Your task to perform on an android device: It's being cold days , and my wife has not been left with jackets, and she always liked two-sided double jackets. Search for two-sided jackets in the Zara app.
Image 1: 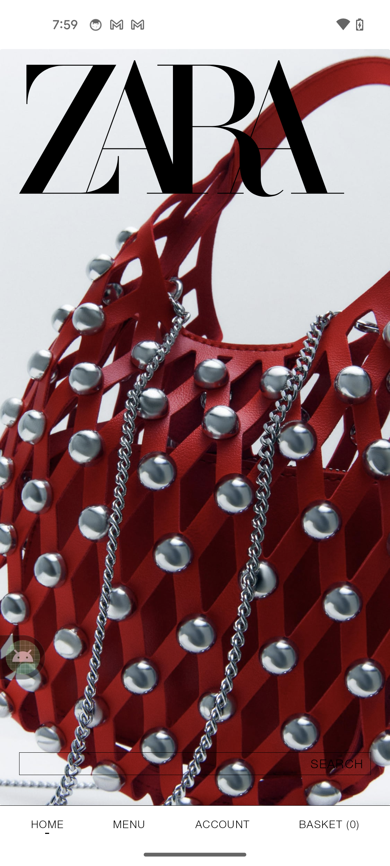
Open the Zara app
Step 1: wait
Image 2: 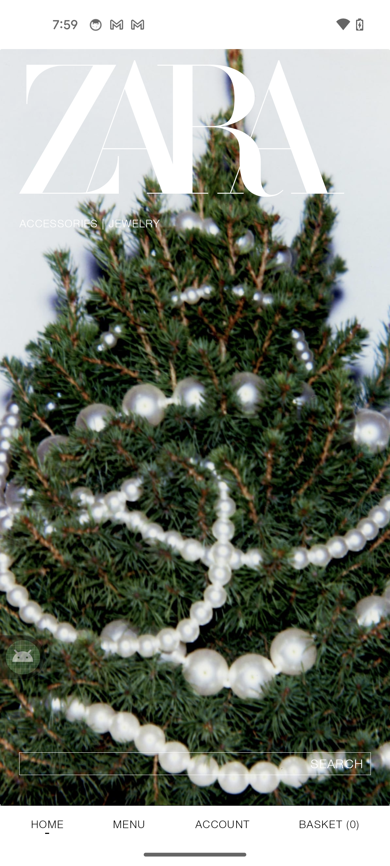
Go to the search bar at the bottom of the screen
Step 2: click (195, 764)
Image 3: 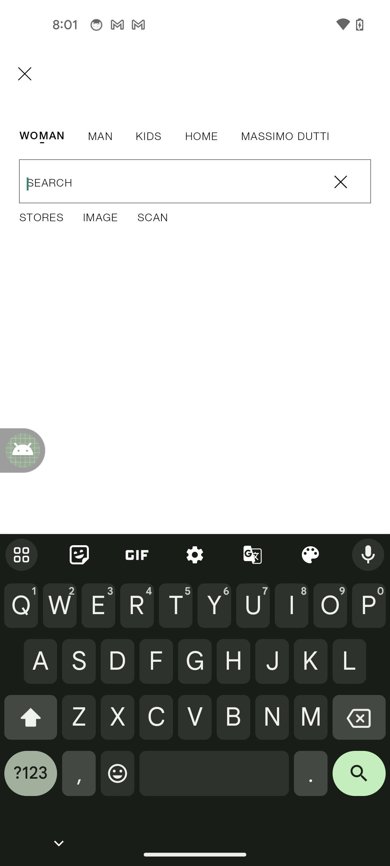
Type Double sided Jackets in the search bar
Step 3: type "Double-sided jackets in the Zara app."
Image 4: 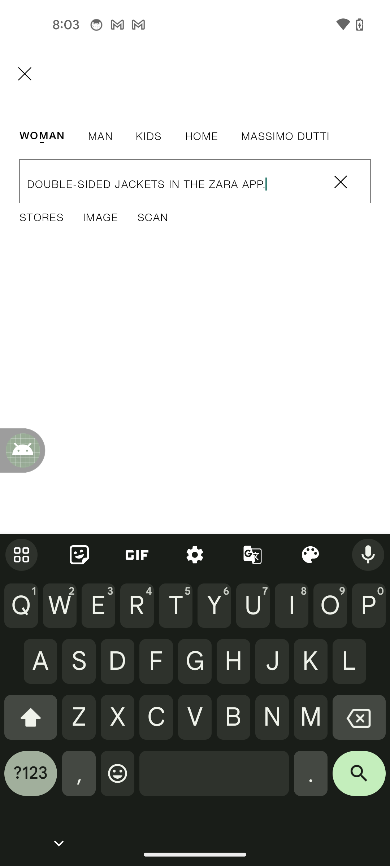
Type Double sided Jackets in the search bar
Step 4: type "Double-sided jackets"
Image 5: 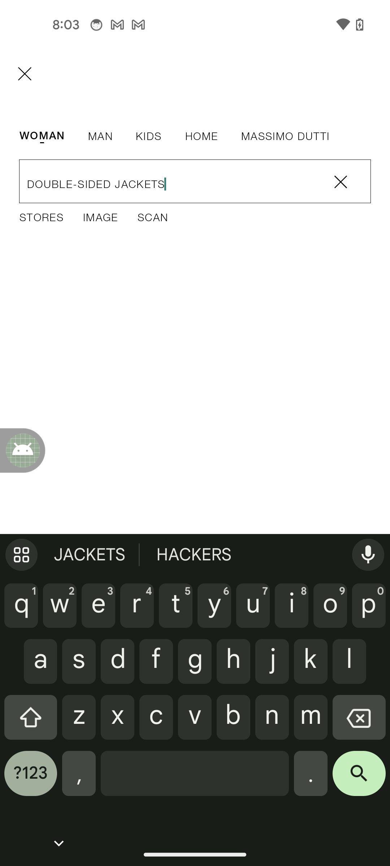
Click on the search button 
Step 5: click (359, 779)
Image 6: 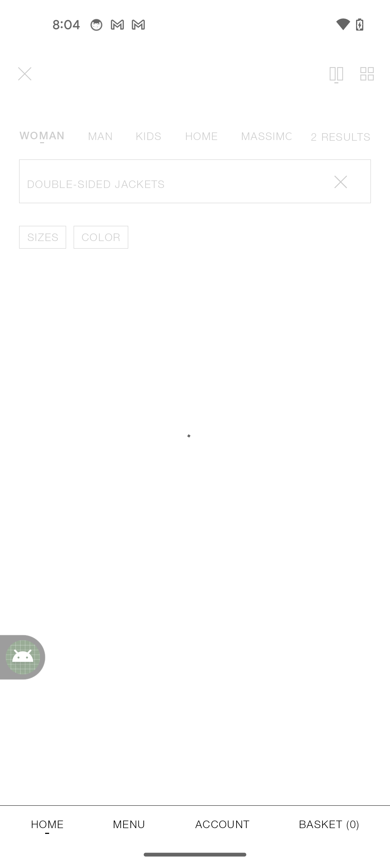
Click on the search button 
Step 6: wait